Your task to perform on an android device: I want to add strawberries to my shopping cart.
Image 0: 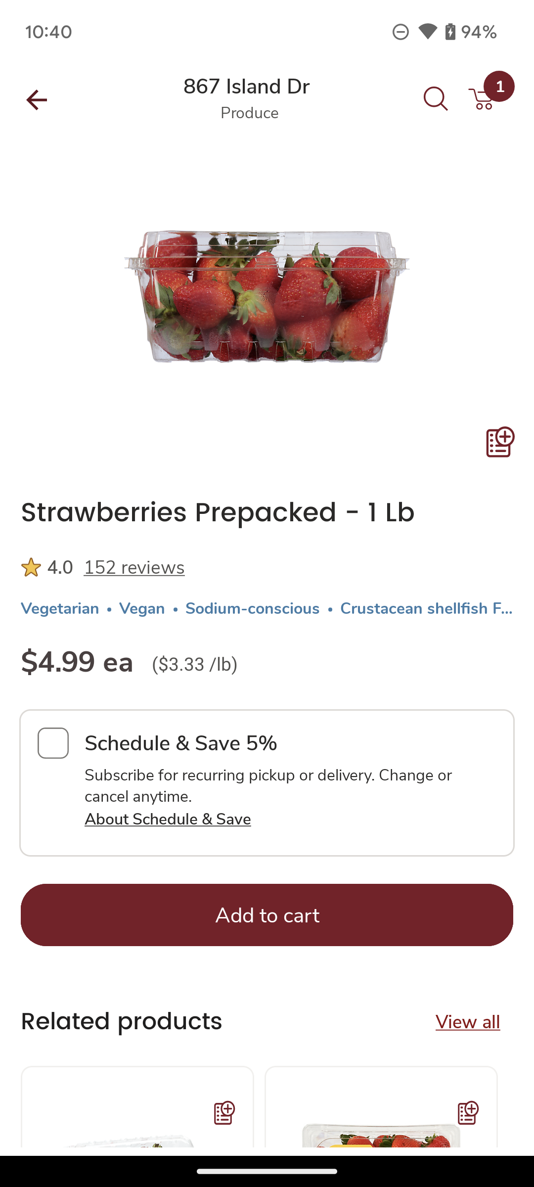
Click on the Add to cart option on the screen.
Step 0: click (144, 914)